Your task to perform on an android device: Create a New Blank document to Add my Weekend Schedule later in the document on the OfficeSuite app.
Image 0: 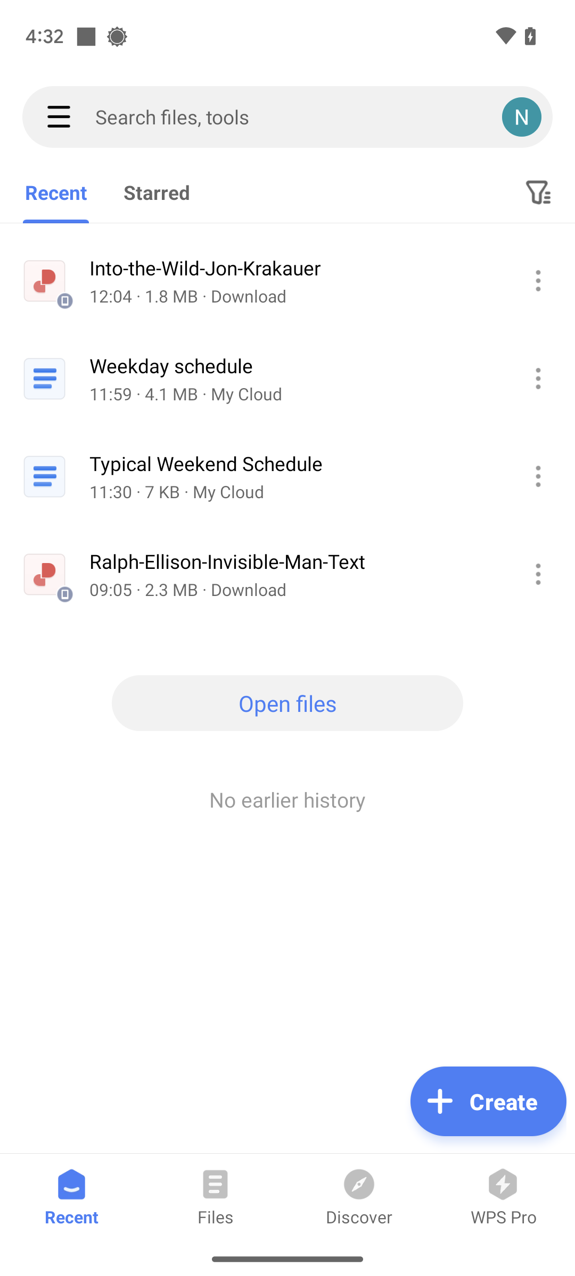
Open the OfficeSuite app.
Step 0: open app "OfficeSuite"
Image 1: 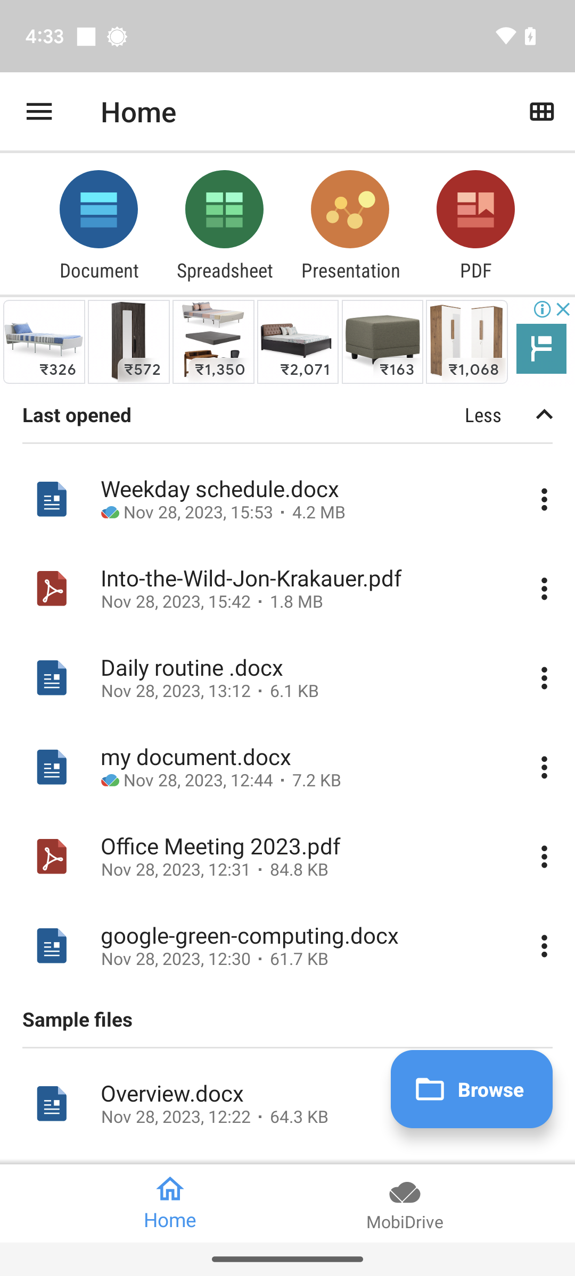
Click on the Document icon at the top of the screen.
Step 1: click (98, 218)
Image 2: 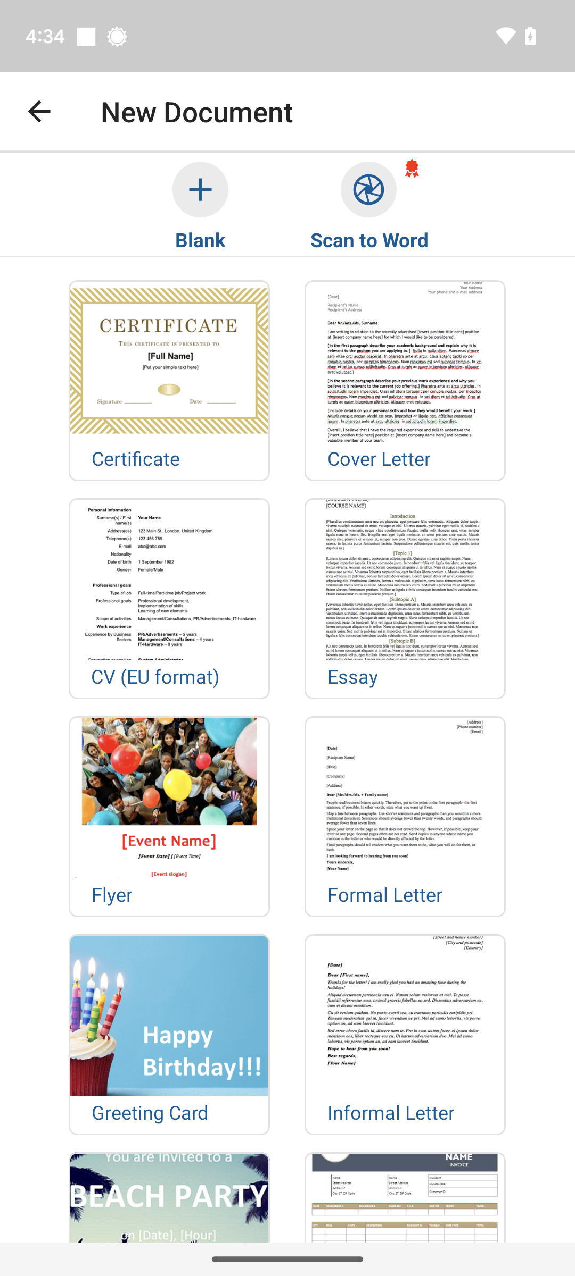
Click on the Blank icon.
Step 2: click (200, 204)
Image 3: 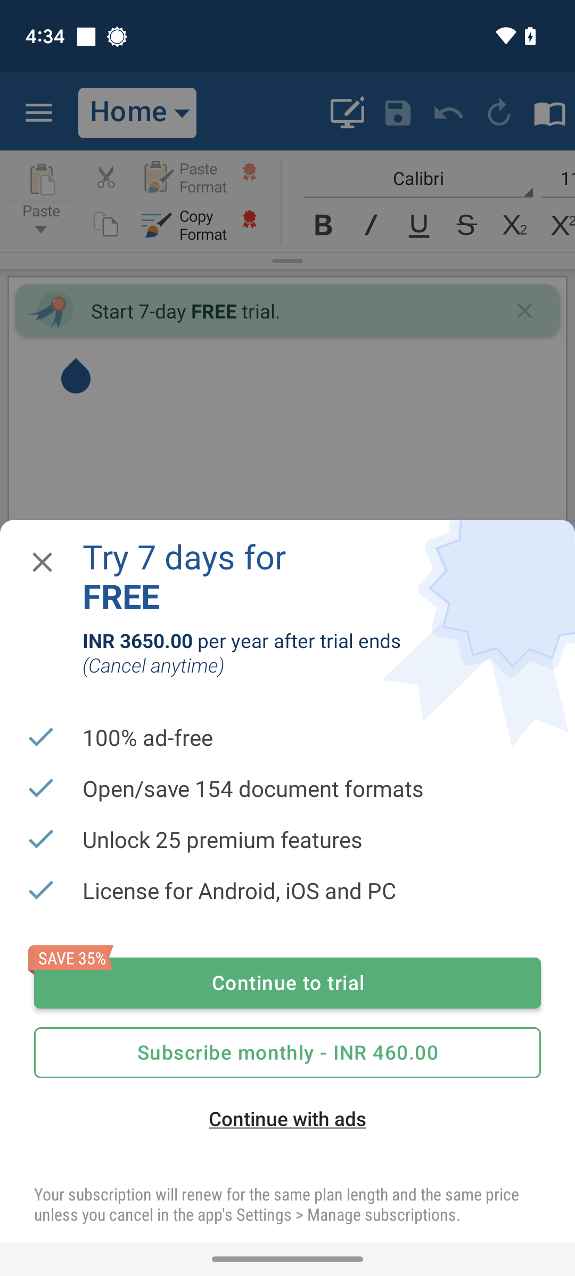
Click on the Blank icon.
Step 3: wait
Image 4: 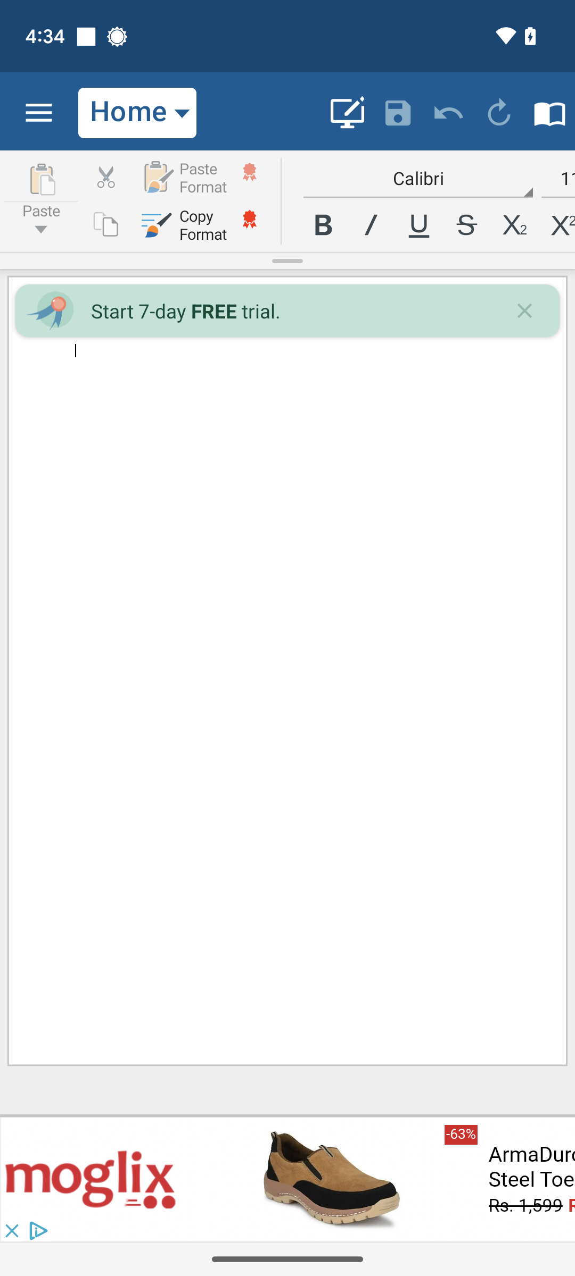
Click on the Blank icon.
Step 4: wait
Image 5: 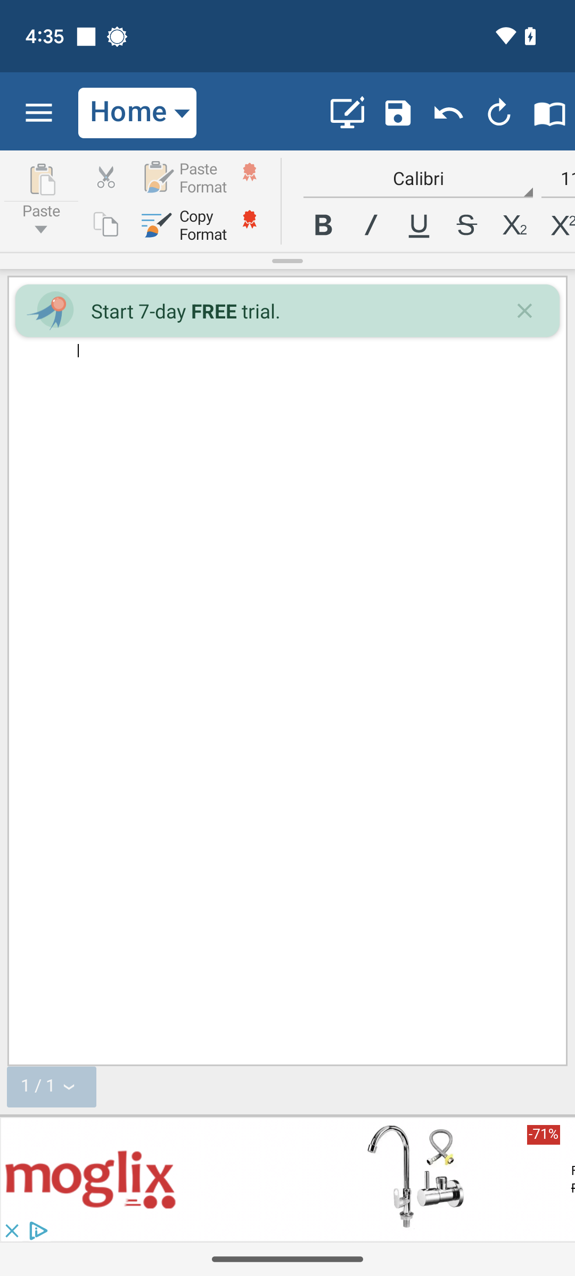
Click on the save icon at the top-right side of the screen.
Step 5: click (393, 113)